Your task to perform on an android device: I want to edit the Untitled document file & change the name to Old Project
Image 0: 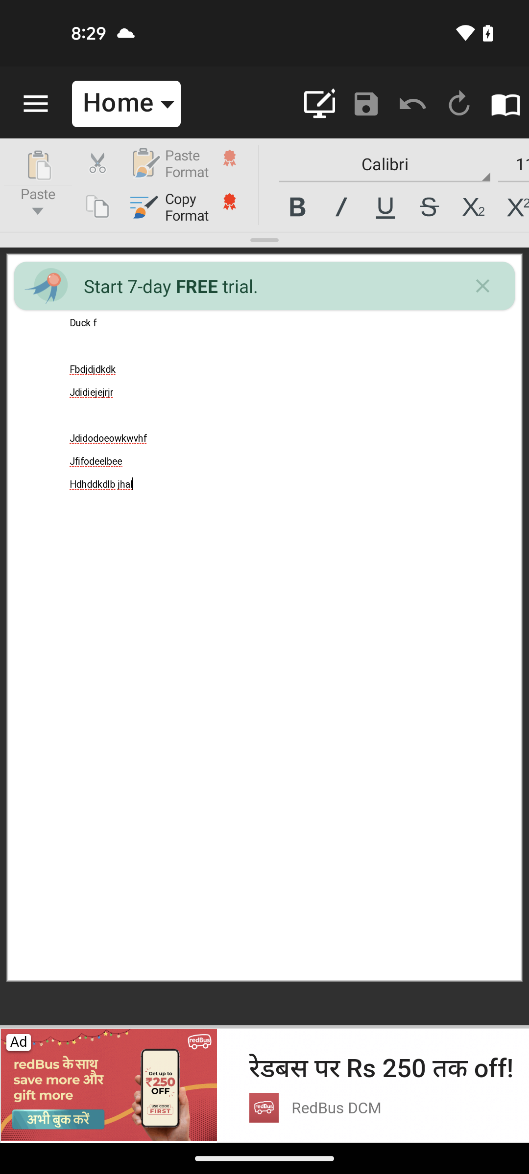
go back
Step 0: press back button
Image 1: 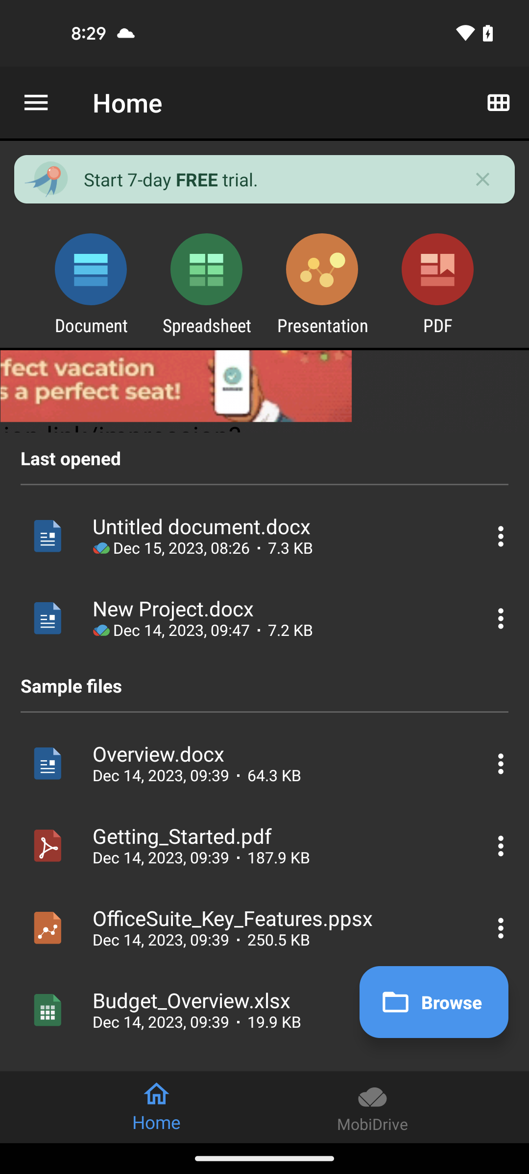
click on the three dots icon of Untitled document
Step 1: click (503, 536)
Image 3: 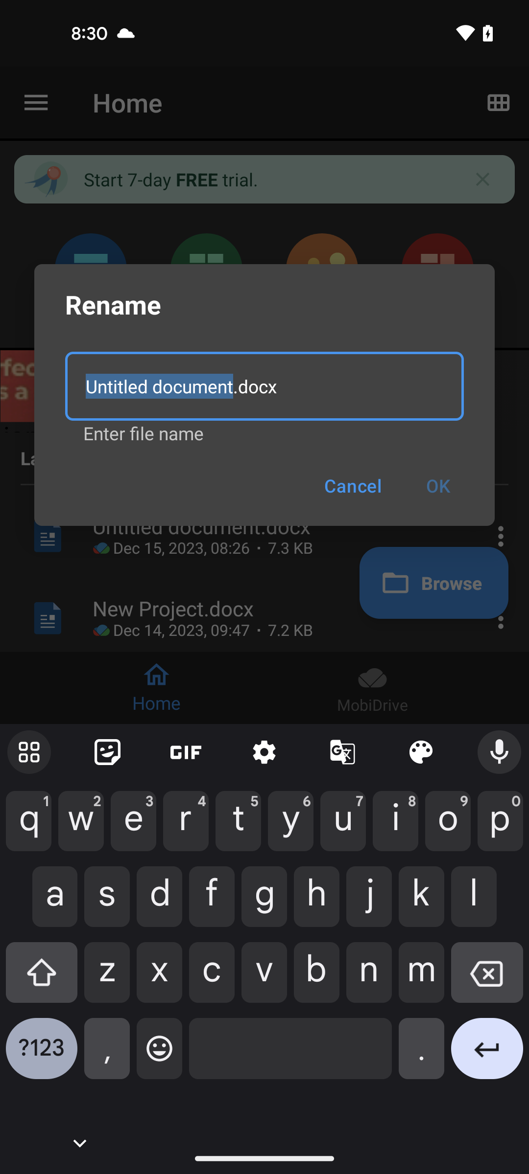
type Old Project
Step 3: type "Old Project"
Image 4: 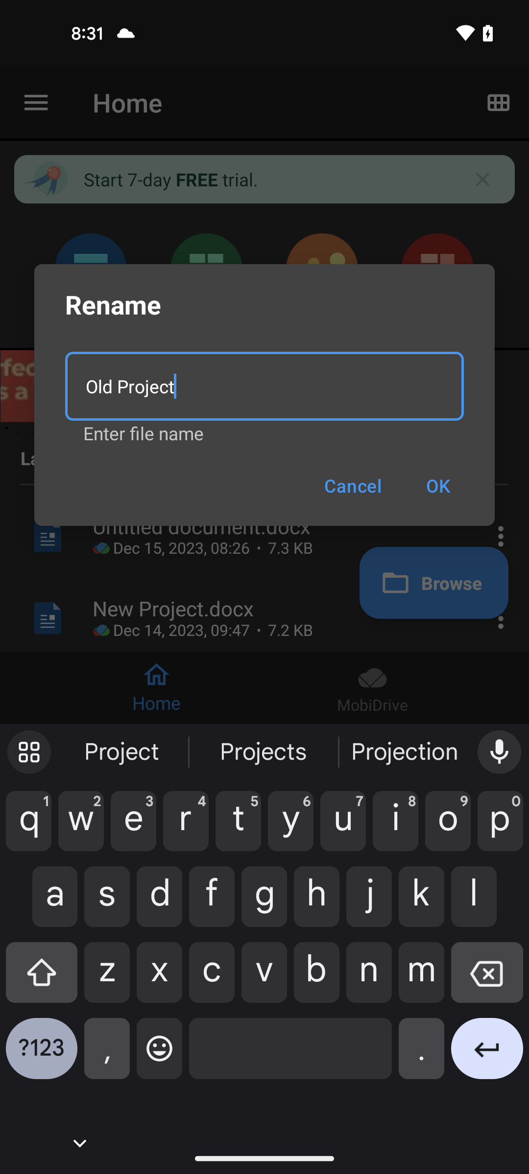
click on OK
Step 4: click (437, 485)
Image 5: 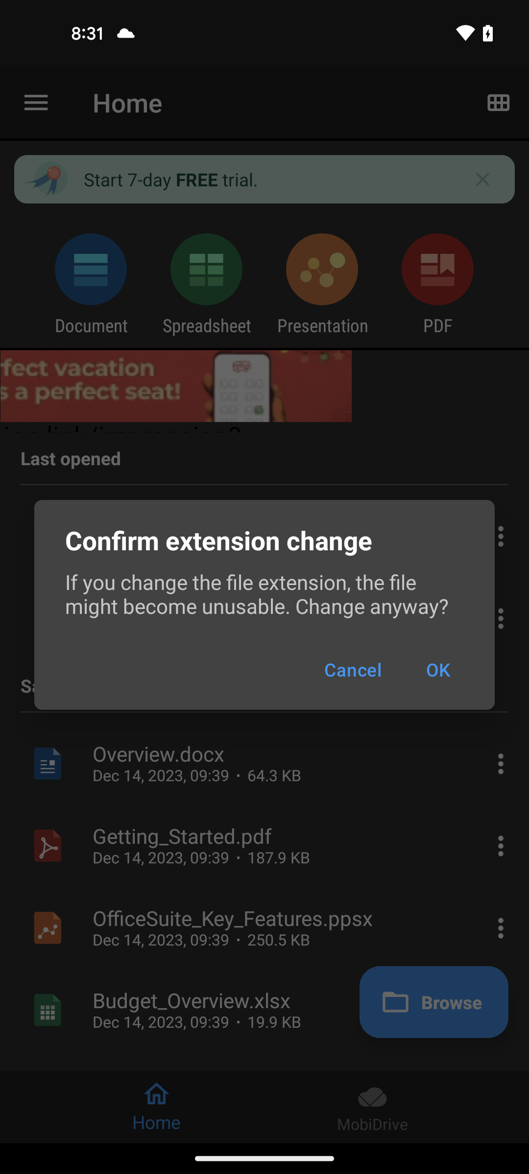
click on OK
Step 5: click (437, 670)